Your task to perform on an android device: I decided to start meditation every day before breakfast with my wife for relaxation of mind, so listen to the Morning Meditation with Music on the Insight TImer app with my wife.
Image 0: 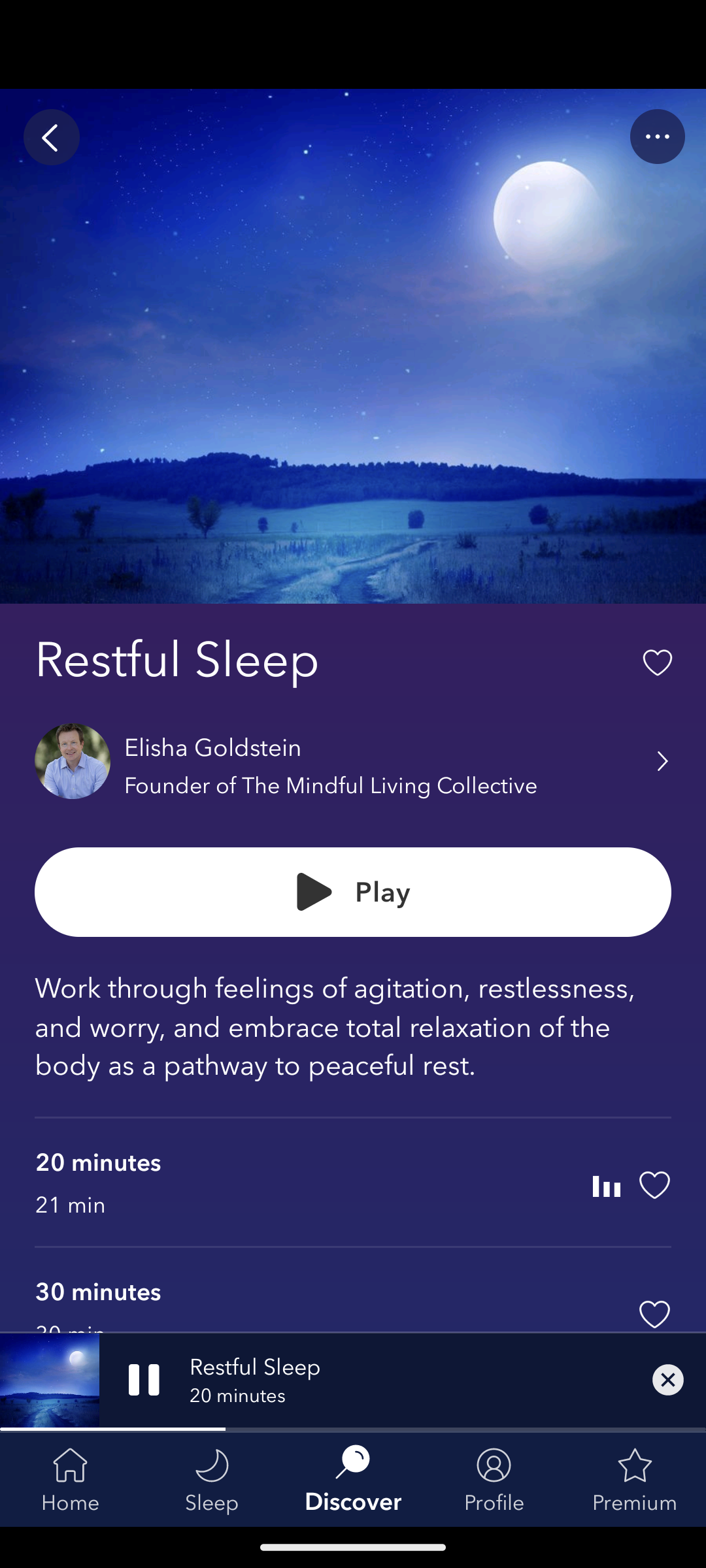
Open the Insight Timer app.
Step 0: open app "Insight Timer"
Image 2: 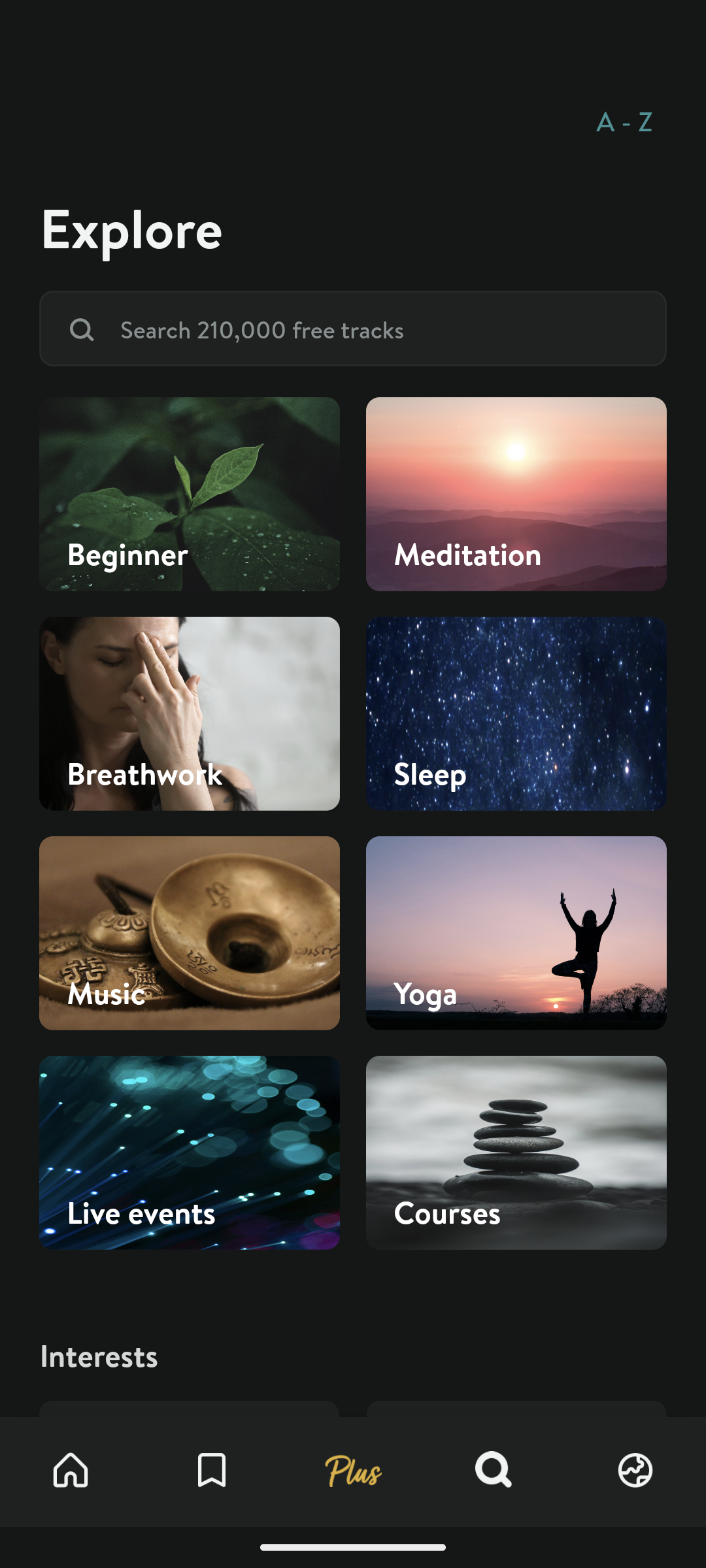
Click on the Meditation tab to search for this sound.
Step 2: click (516, 494)
Image 3: 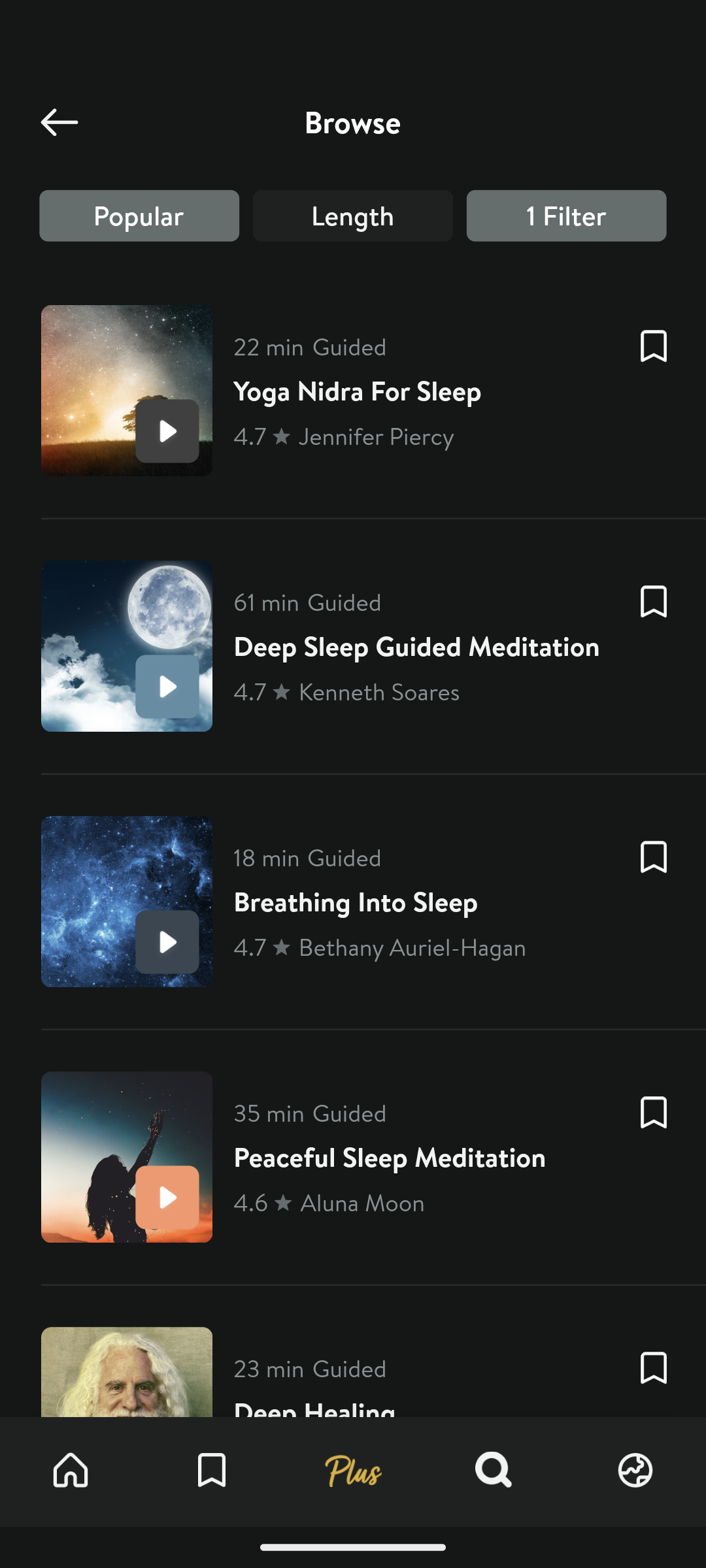
Scroll down to search for the Morning Meditation with Music sound.
Step 3: scroll down
Image 4: 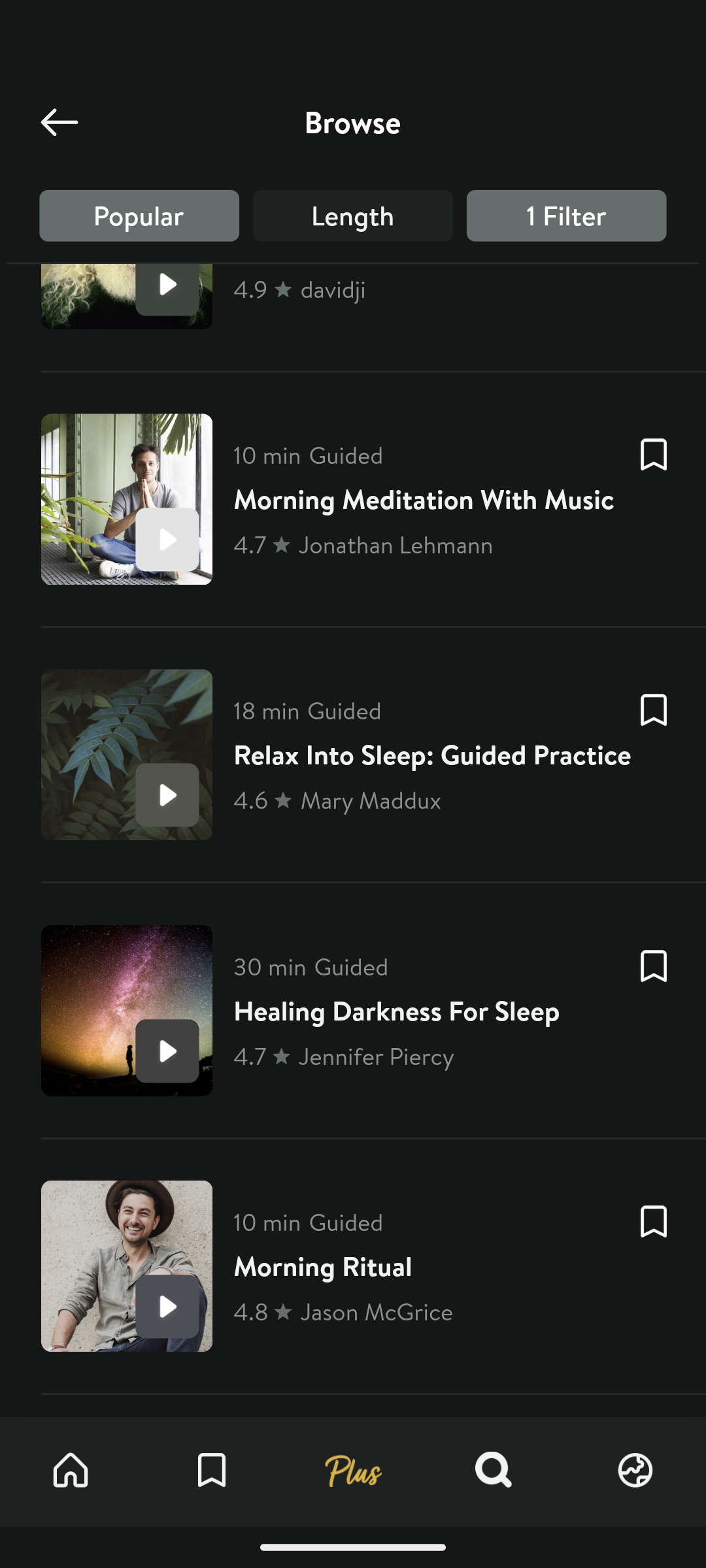
Click on the Morning Meditation With Music sound to view the play option of this sound.
Step 4: click (353, 500)
Image 5: 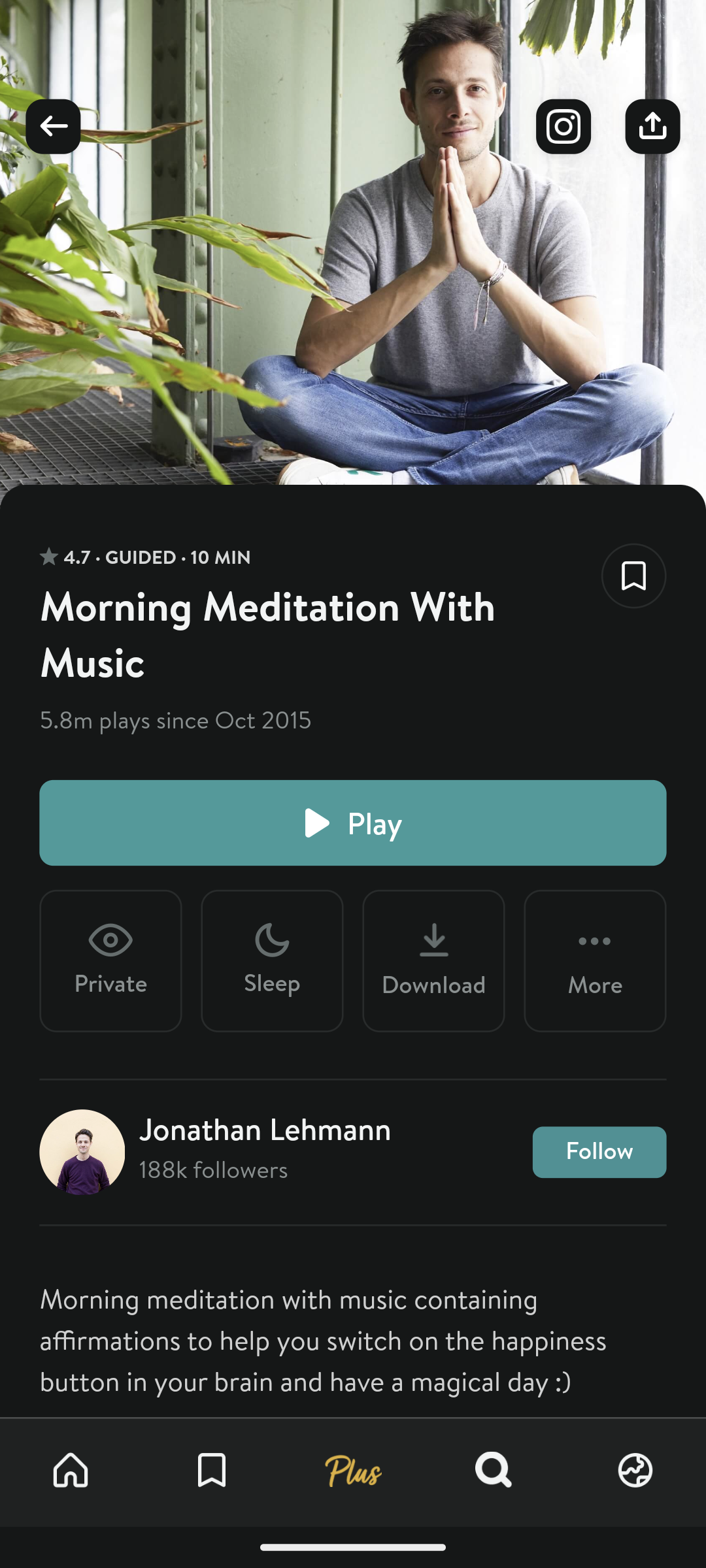
Click on the Play button to play this sound.
Step 5: click (352, 823)